Your task to perform on an android device: Before ordering oats from the DMart Ready app, I want to know about the ingredients that are used in oats, so view the details of "saffola classic masala oats” for me.
Image 0: 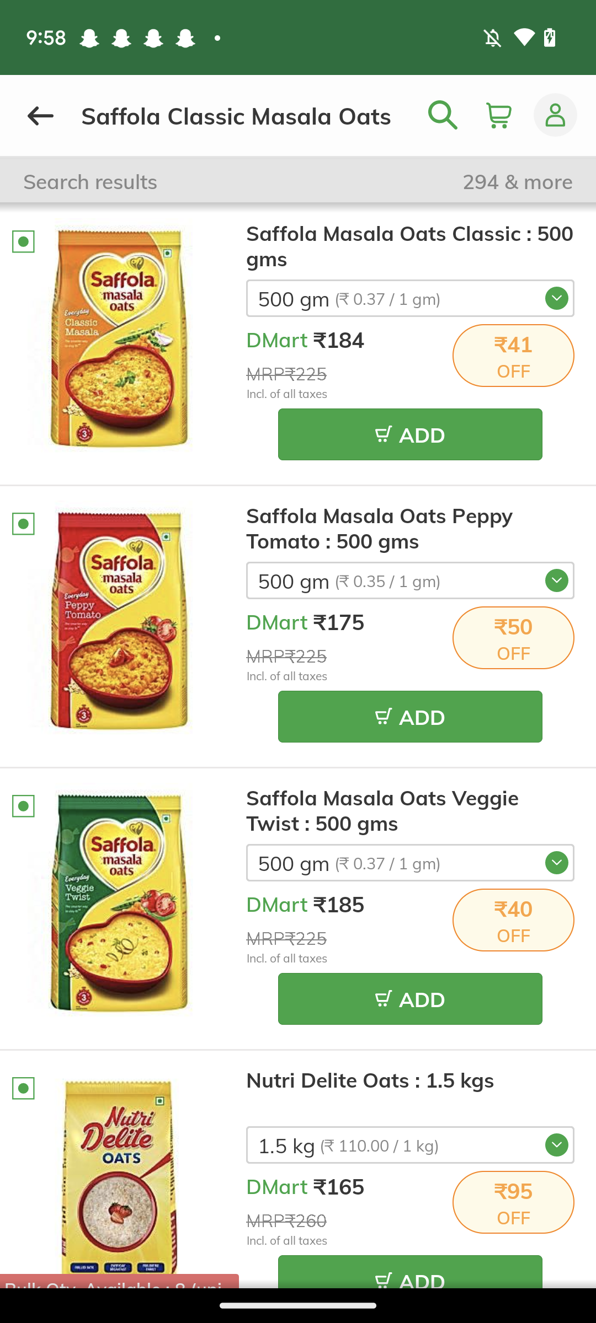
open the first image.
Step 0: click (365, 332)
Image 1: 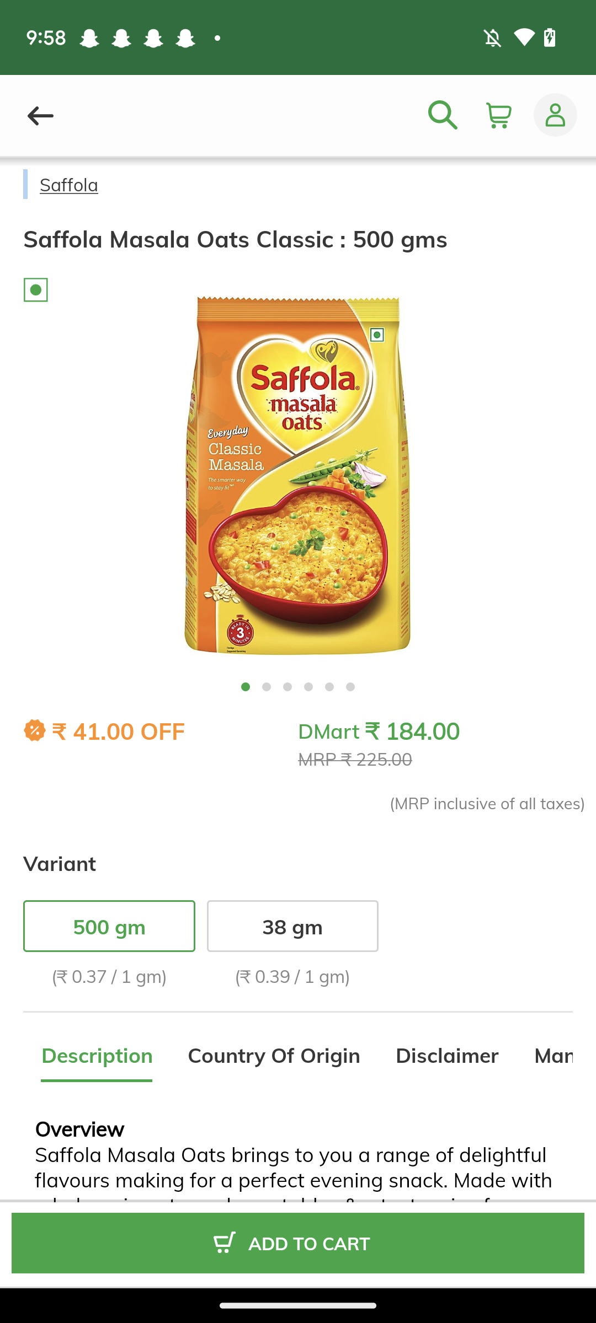
Scroll up
Step 1: scroll down
Image 2: 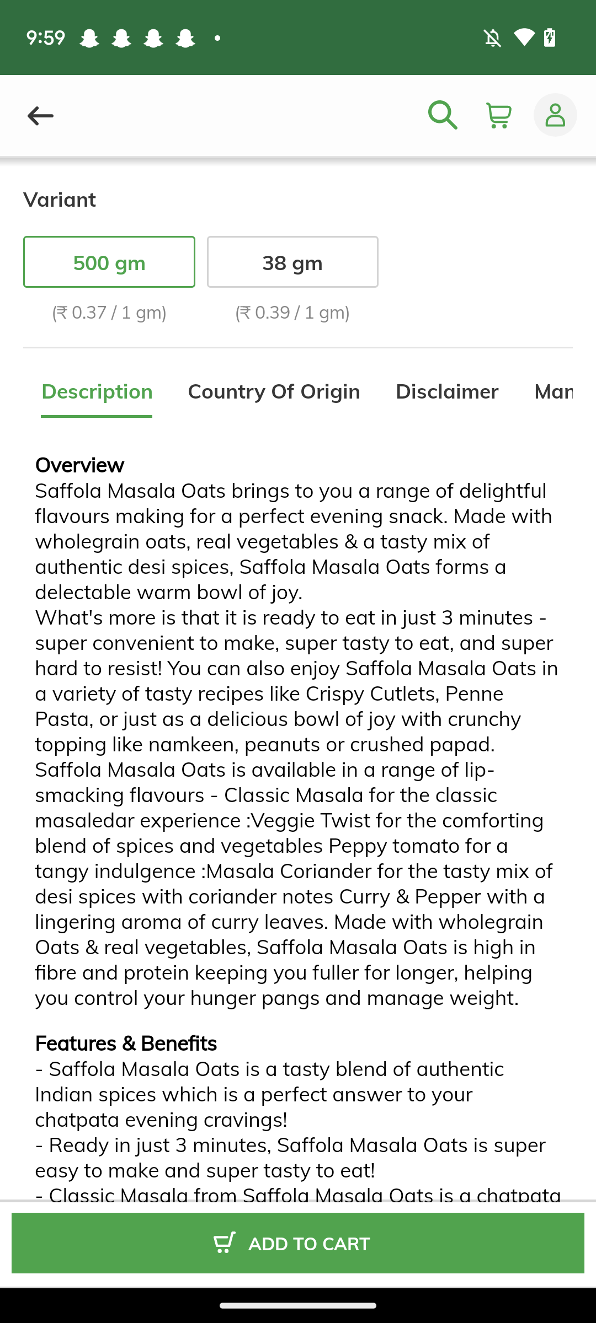
Scroll up
Step 2: scroll down
Image 3: 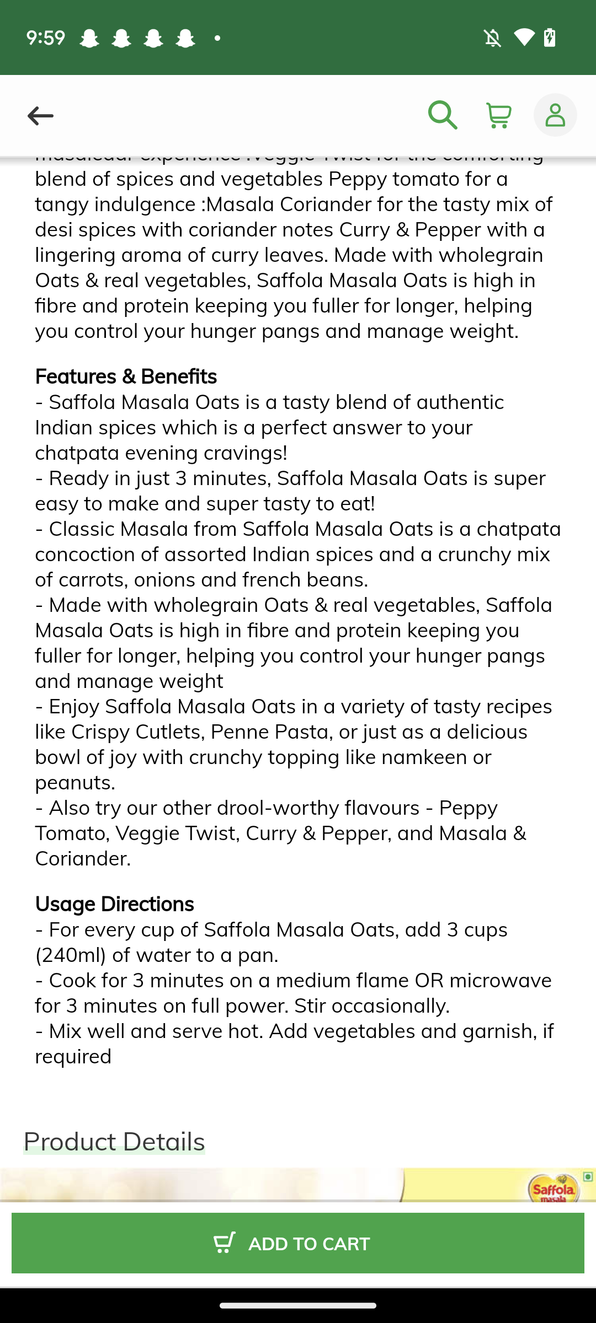
Scroll up
Step 3: scroll down
Image 4: 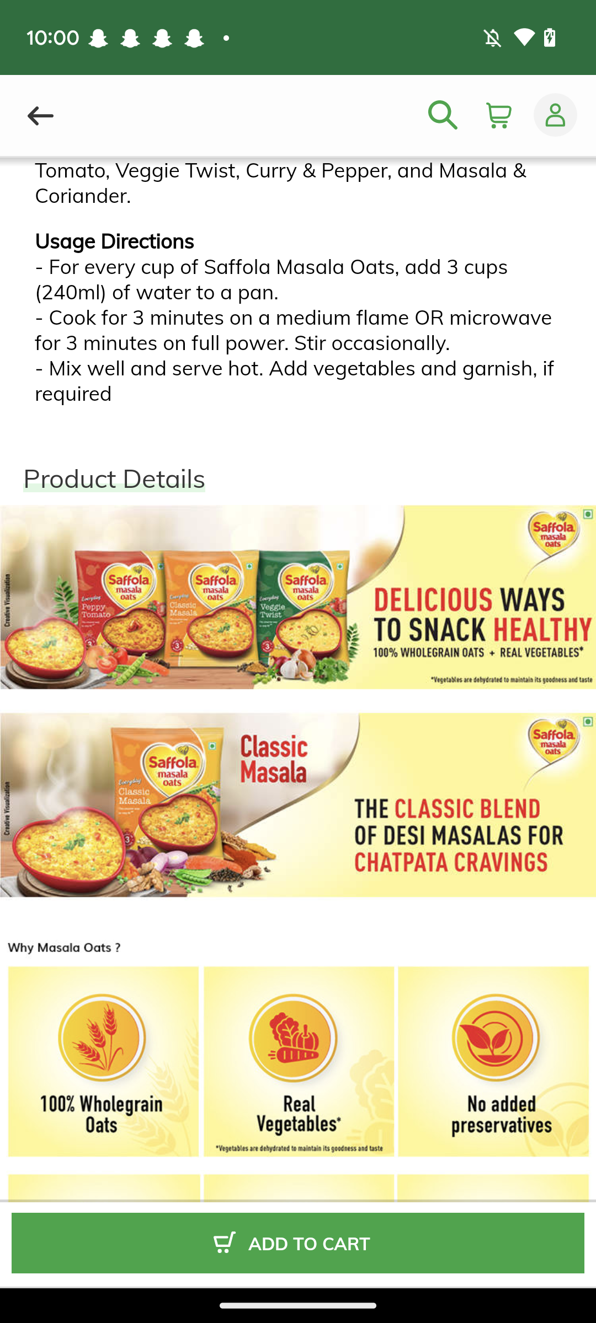
Scroll up
Step 4: scroll down